Your task to perform on an android device: I want to buy some groceries from my favorite supermarket, Lidl. So create a note for me in the Keep Notes app with the title Grocery and add corn syrup and jam to it so that I remember what to order.
Image 0: 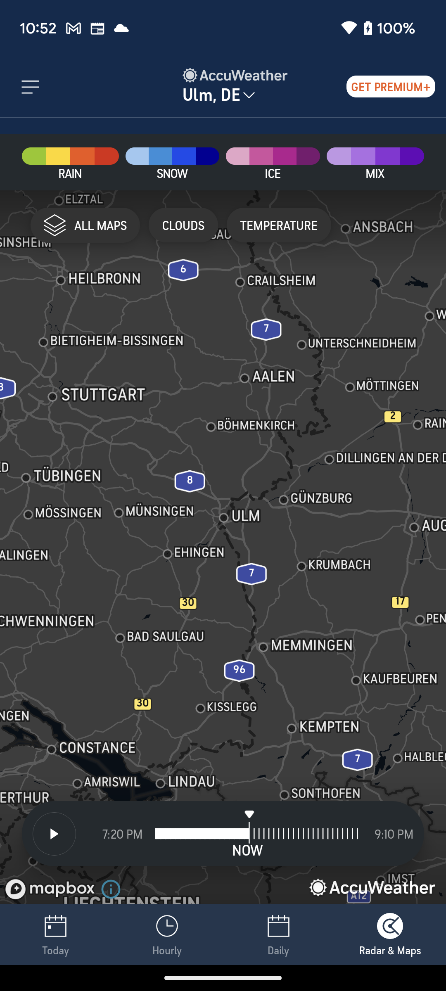
Open the Keep Notes app
Step 0: open app "Keep Notes"
Image 1: 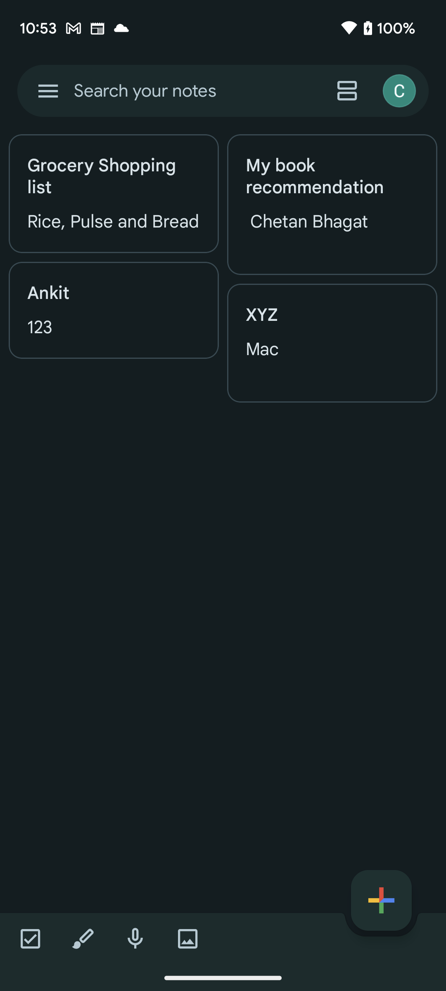
Click on the plus icon at the bottom right corner of the screen to create a new note
Step 1: click (381, 900)
Image 2: 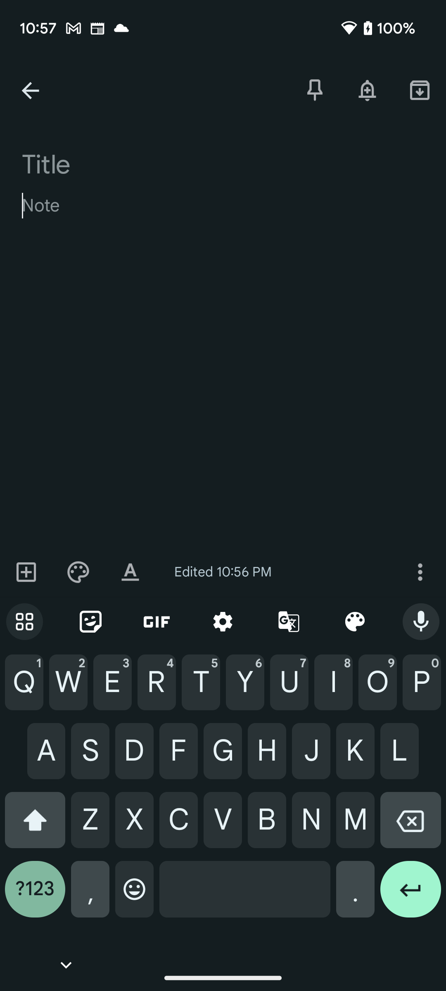
Type Corn syrup and Jam in the Note section 
Step 2: type "Corn syrup and Jam"
Image 3: 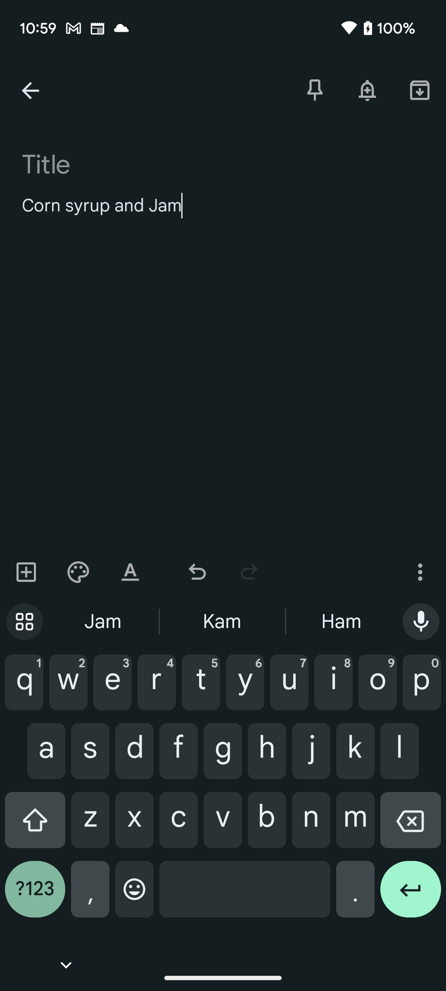
Click on the Title section to create title
Step 3: click (114, 164)
Image 5: 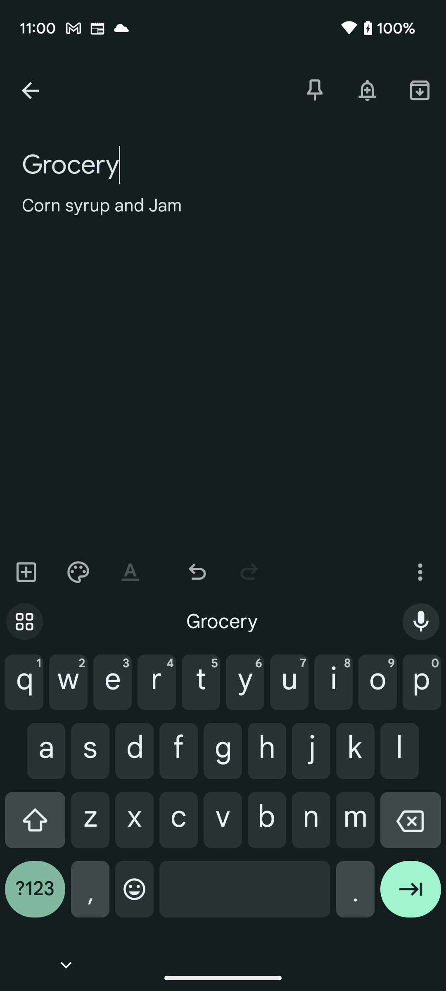
Click on the right arrow button at the bottom right corner of the screen to save this note
Step 5: click (410, 896)